Your task to perform on an android device: The font is currently too small, so I want to resize it.
Image 0: 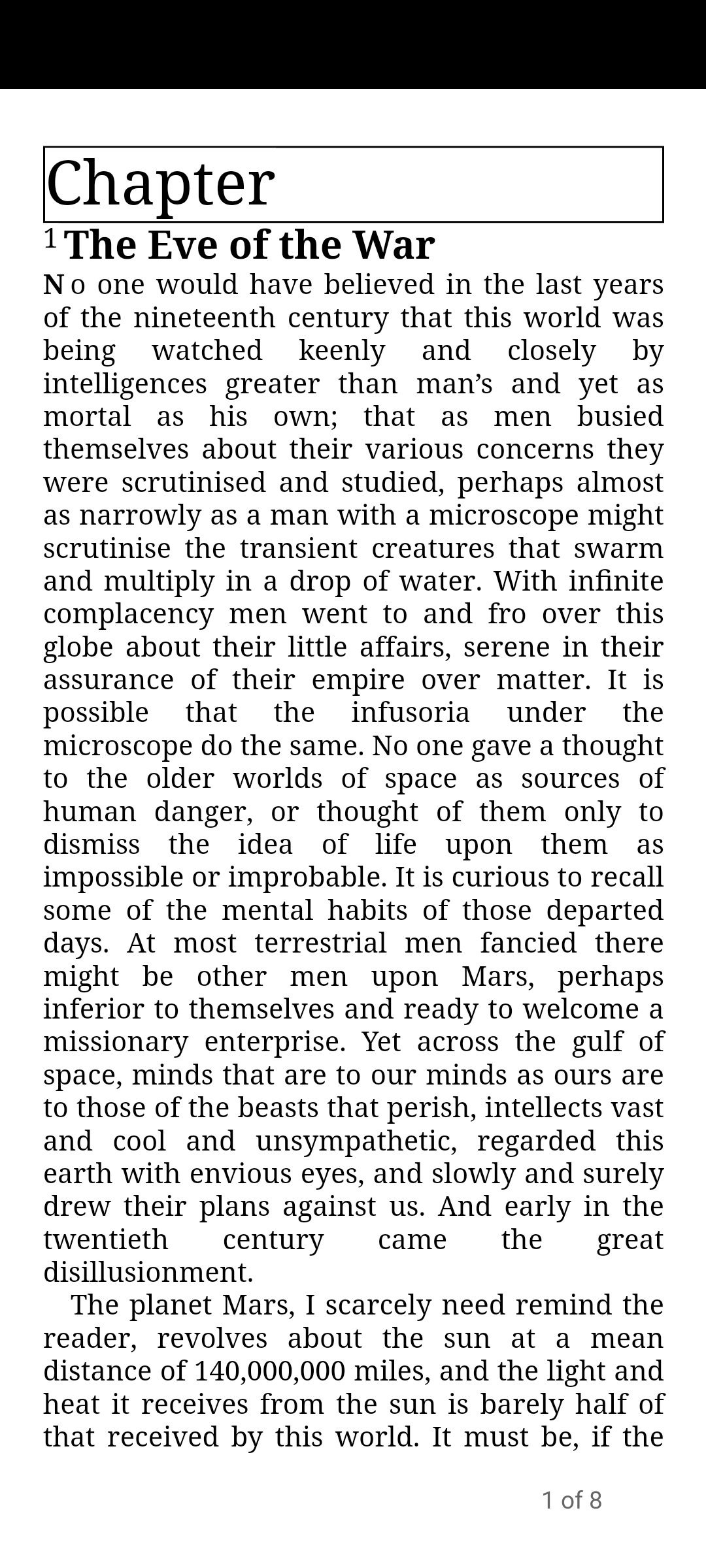
Tap on the mid of the screen
Step 0: click (1414, 815)
Image 1: 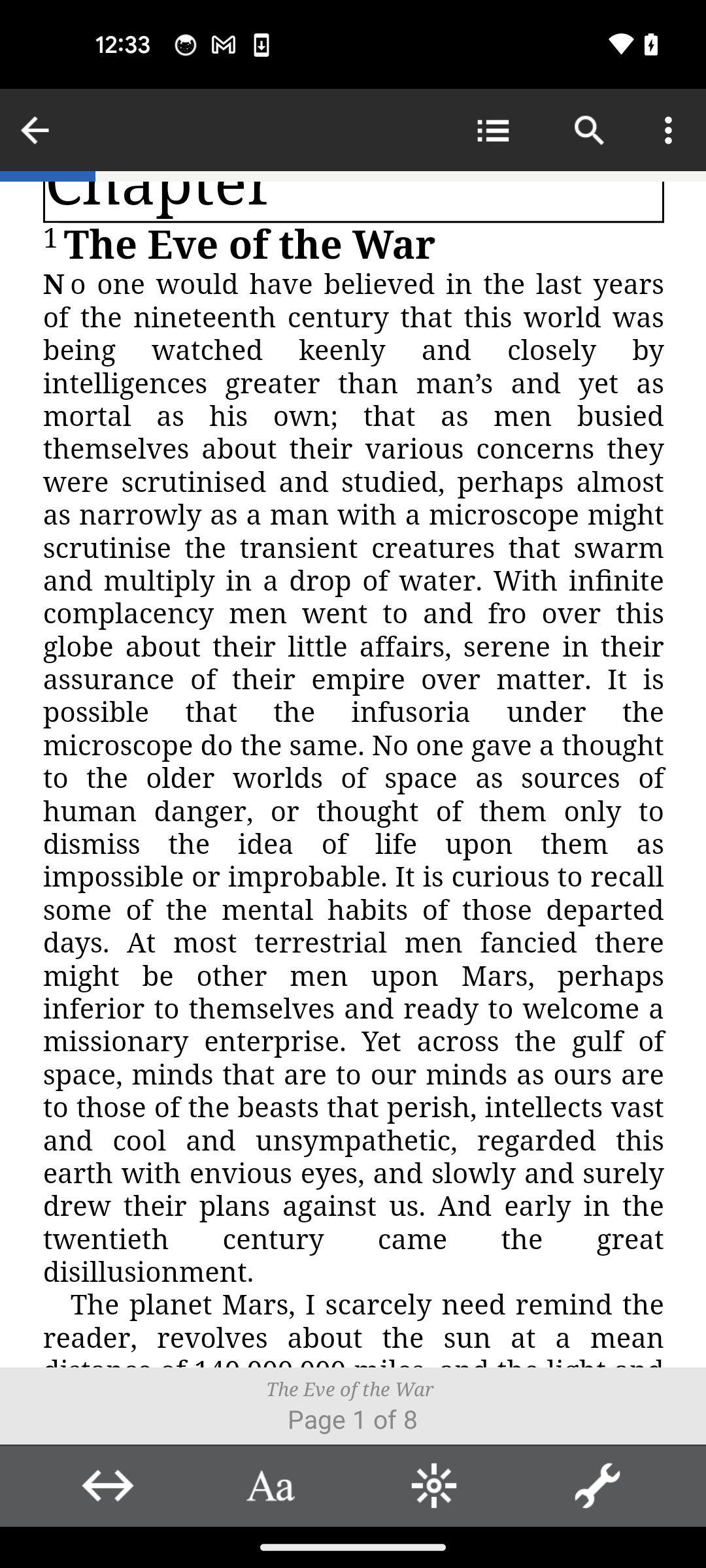
Click on the Aa text icon
Step 1: click (270, 1485)
Image 2: 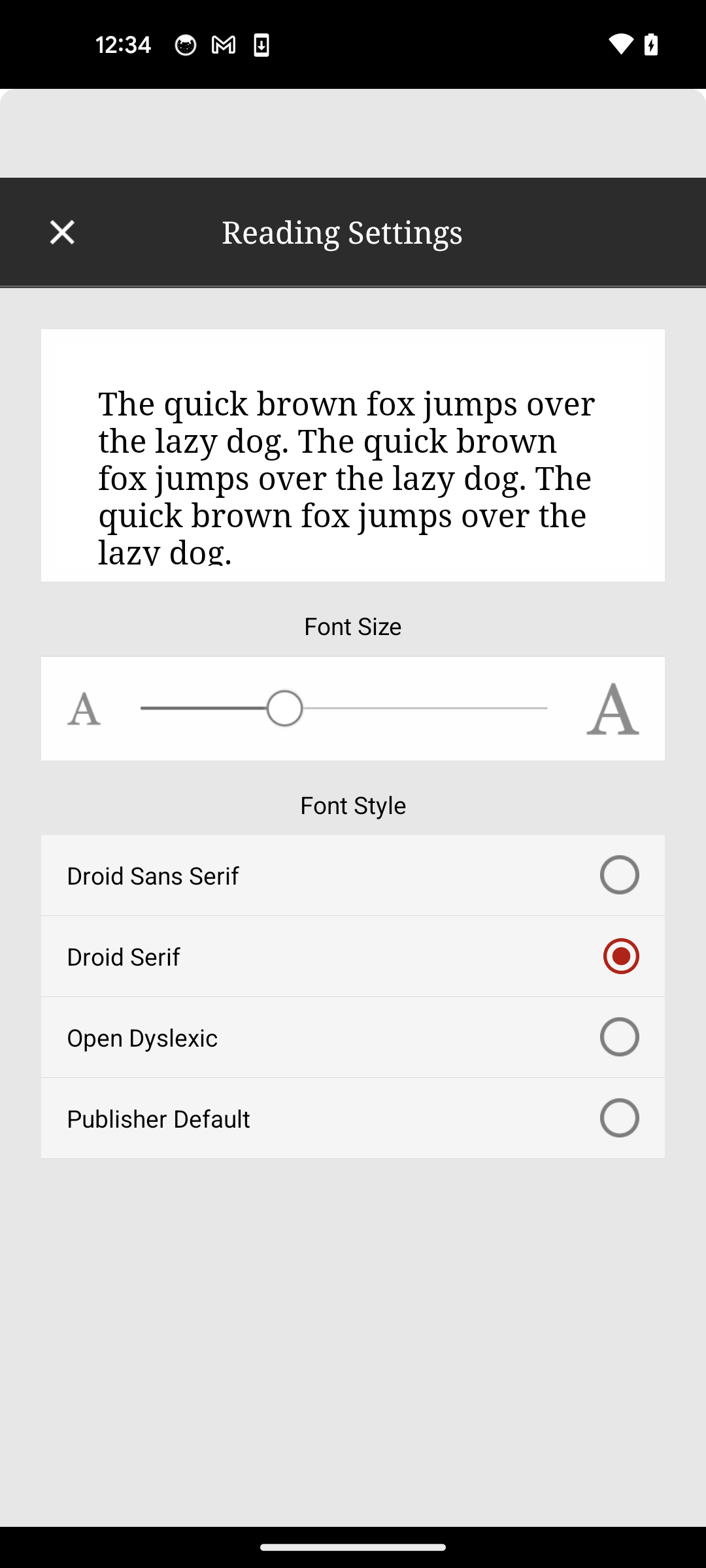
Swipe right to increase the font size
Step 2: scroll left